Your task to perform on an android device: Look for jackhammers with Drillpro brand filters  in the Banggod app.
Image 0: 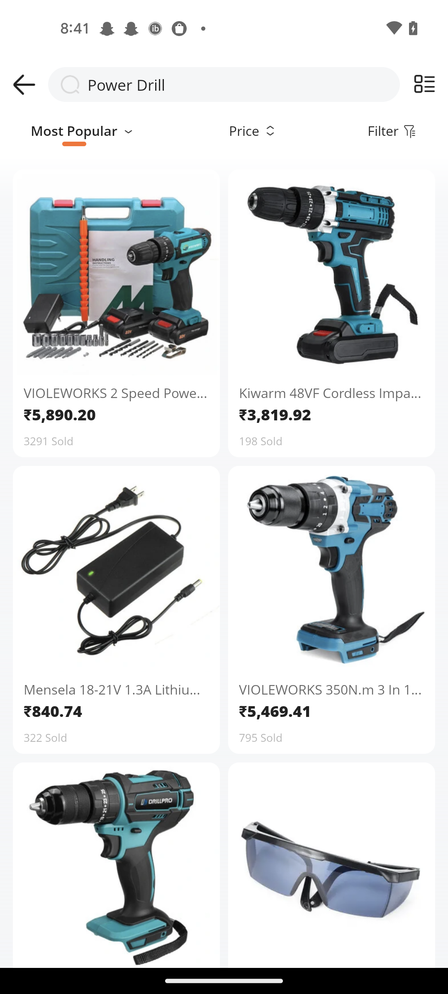
Click on the Filter icon
Step 0: click (383, 130)